Your task to perform on an android device: I'm ready to go, and the tour is about to start. View the saved places in the "Travel plans" section of the Maps app. 
Image 0: 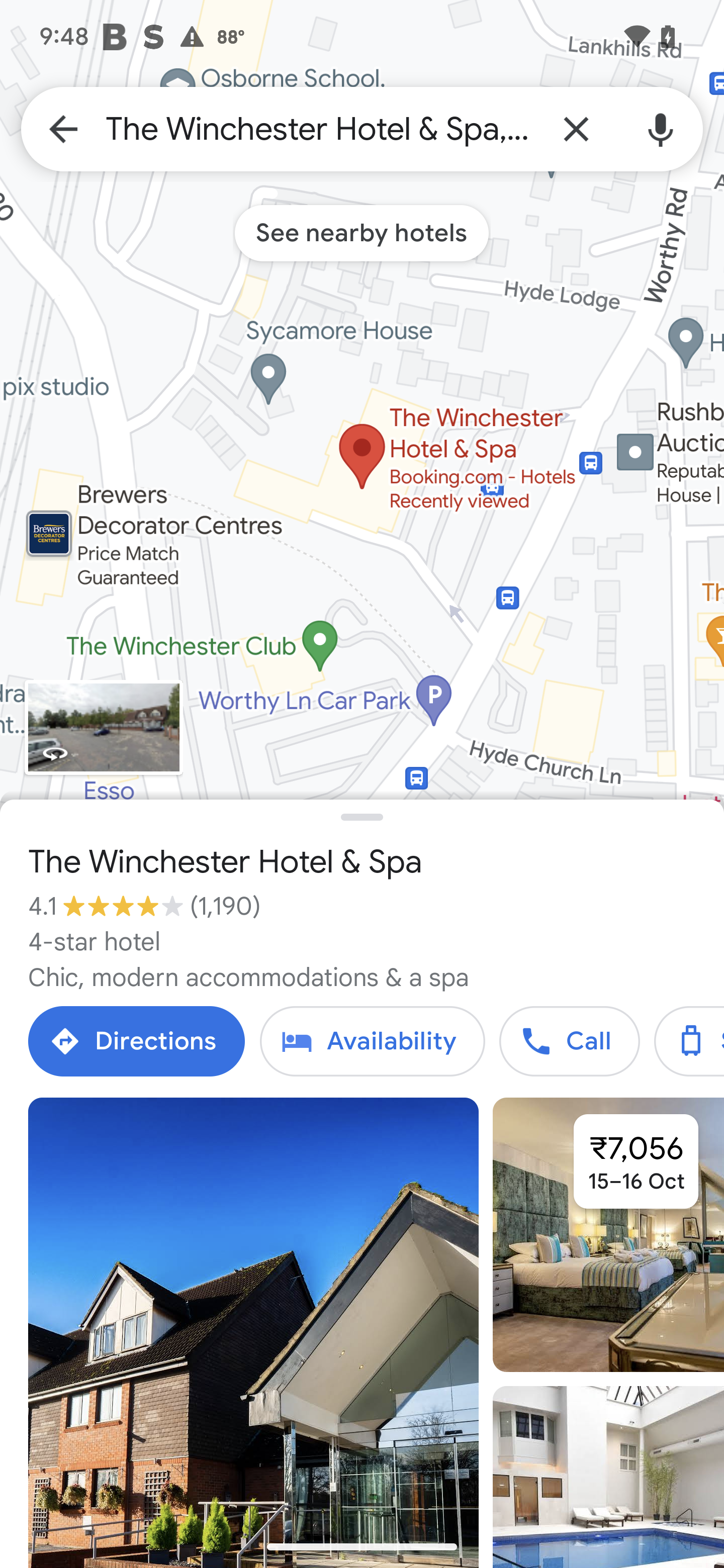
Go back to the previous page
Step 0: press back button
Image 1: 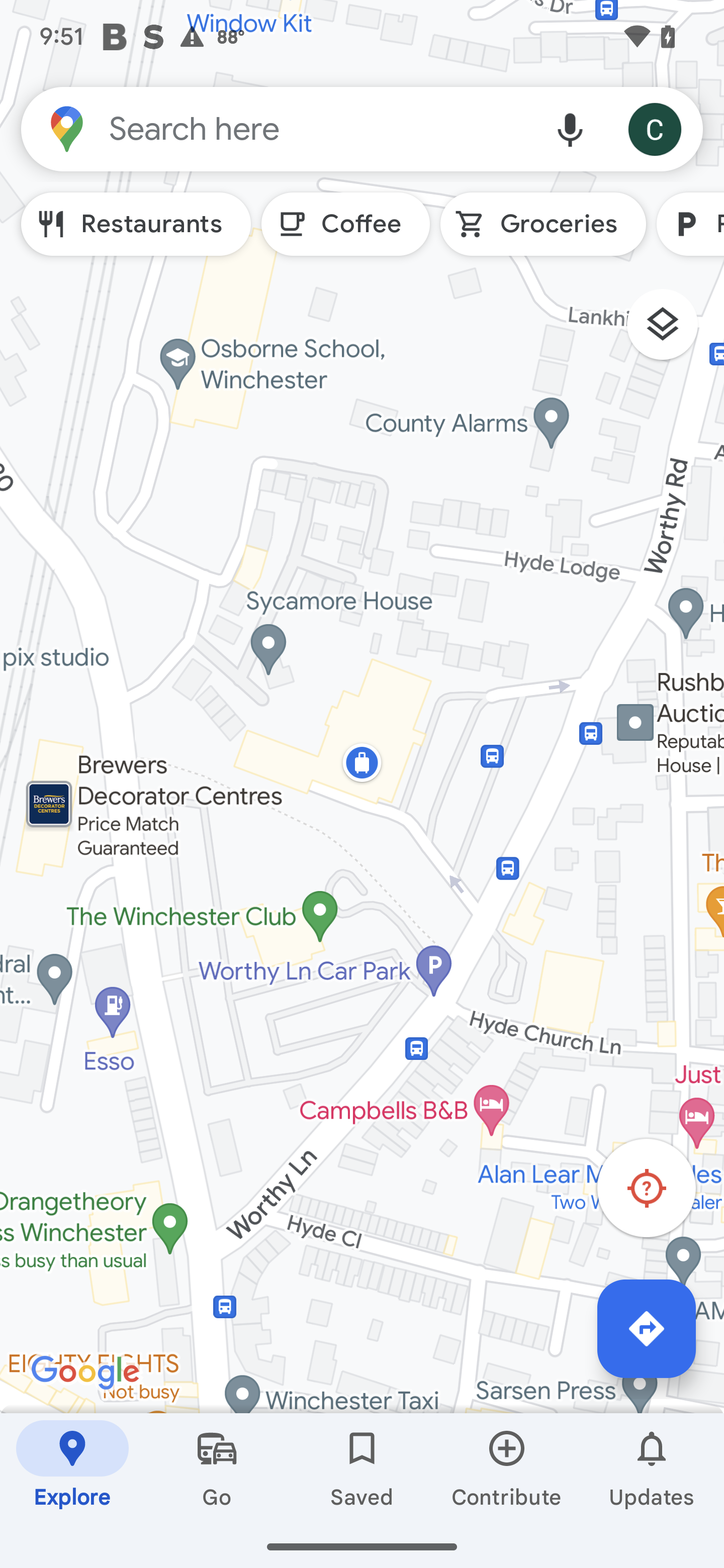
Click on the saved option 
Step 1: click (362, 1469)
Image 2: 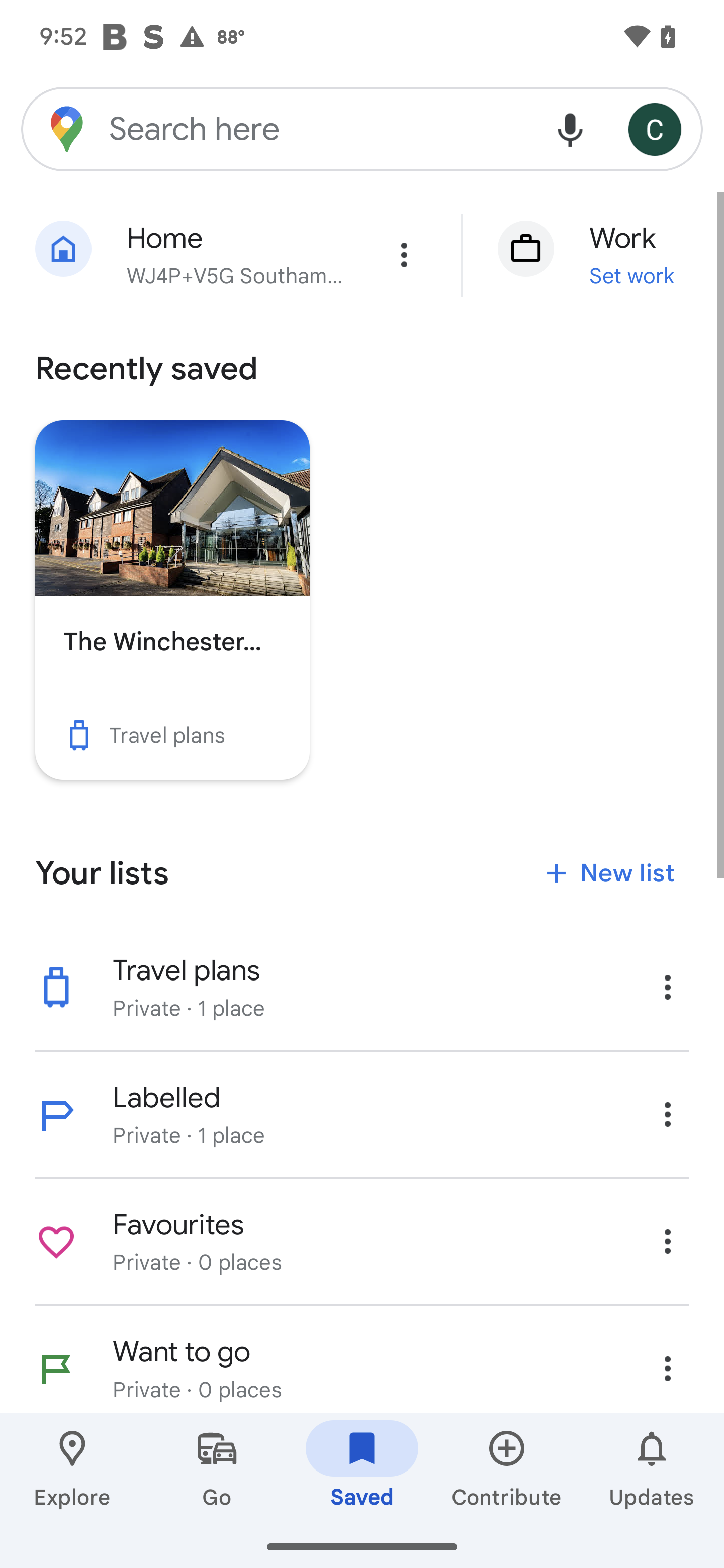
Click on the travel plans option
Step 2: click (272, 988)